Your task to perform on an android device: Reply to mail dbwscratch.test.id3@gmail.com with acknowledgement in the Gmail app.
Image 0: 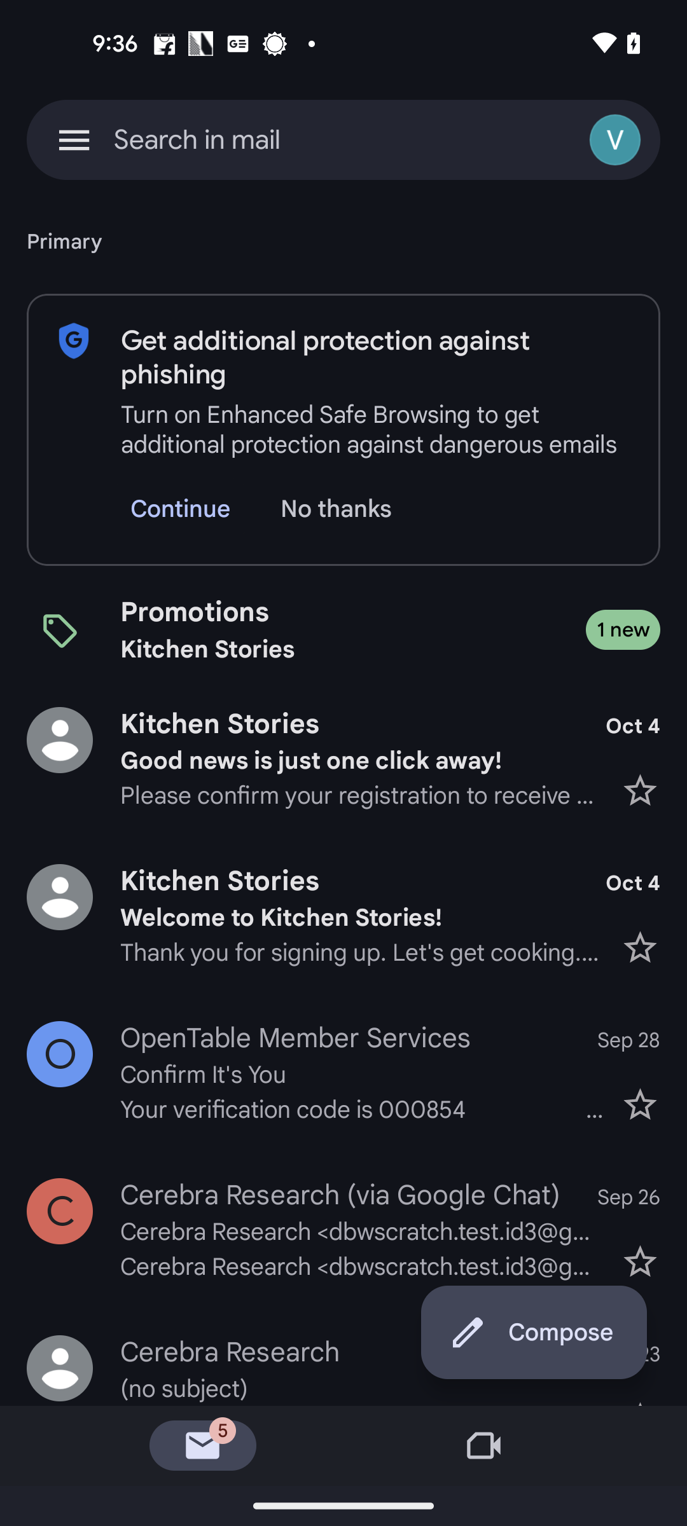
Open the Mail from dbwscratch.test.id3@gmail.com
Step 0: click (363, 1232)
Image 1: 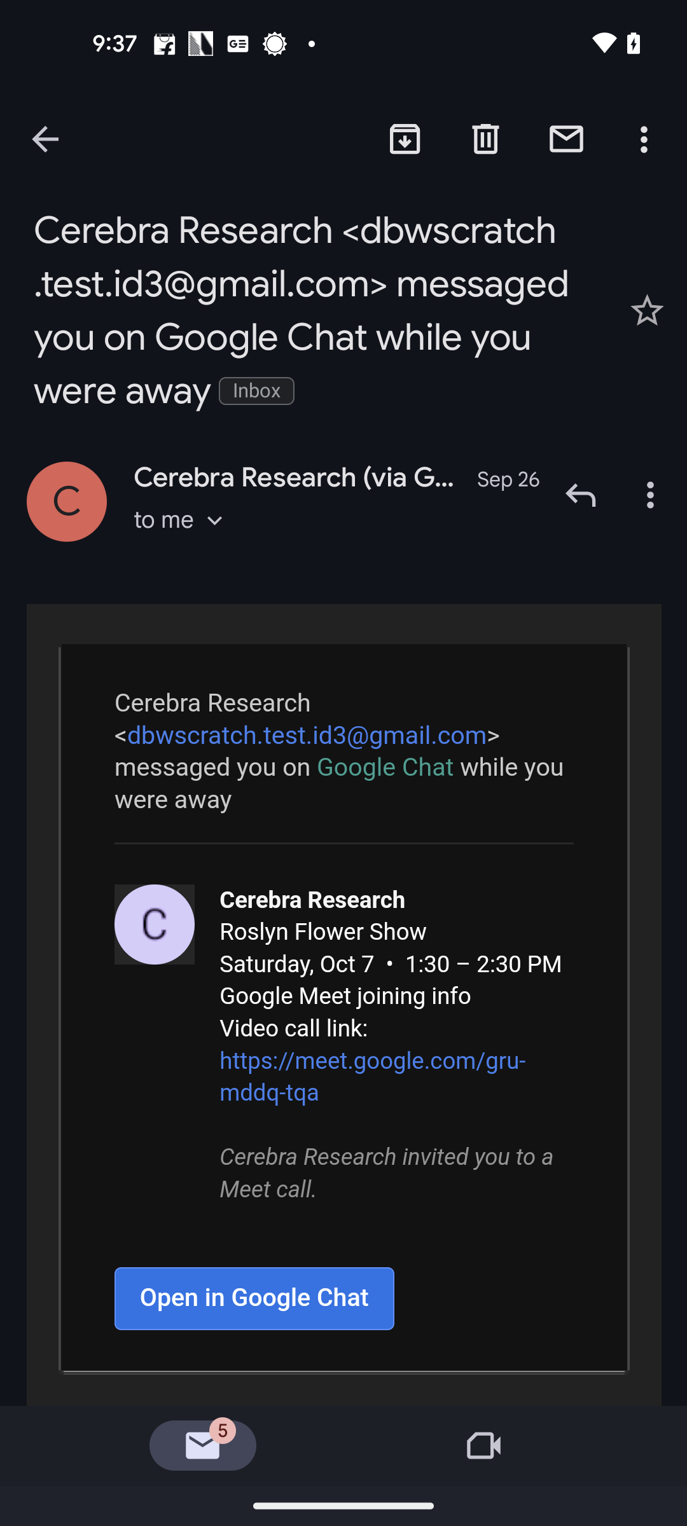
Click on the reply button next to the recipient mail id
Step 1: click (580, 495)
Image 2: 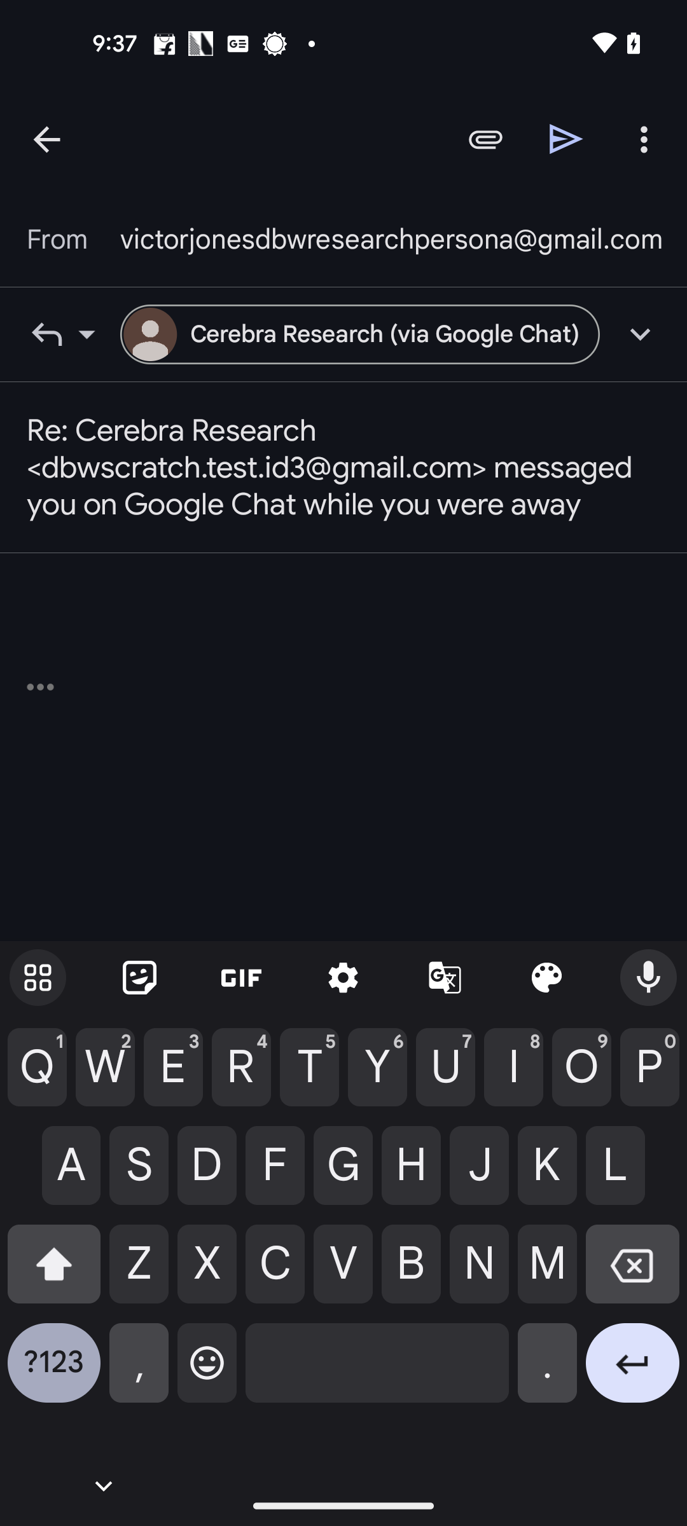
Type Acknowledge in the Mail body
Step 2: type "Acknowledge"
Image 3: 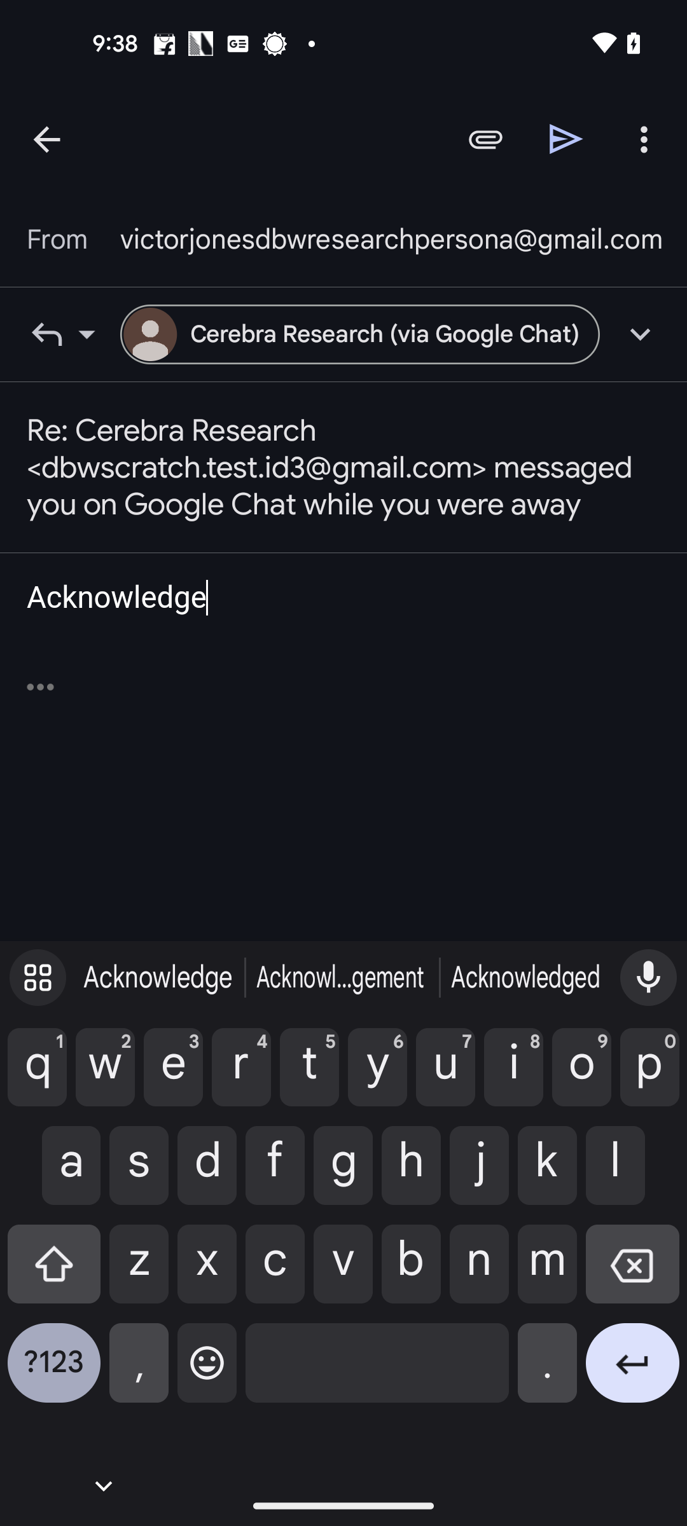
Click on the Send button at the top right of the screen
Step 3: click (566, 139)